Your task to perform on an android device: The Meeting has been cancelled . Delete the 7:30 AM Alarm in the clock app
Image 0: 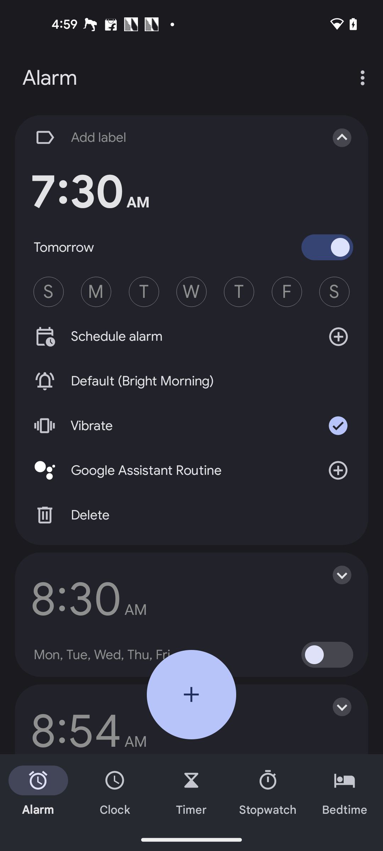
Click on the Delete button of 7:30 AM alarm
Step 0: click (77, 515)